Your task to perform on an android device: Open Drawing Pad for Everyone app, Save the current opened file
Image 0: 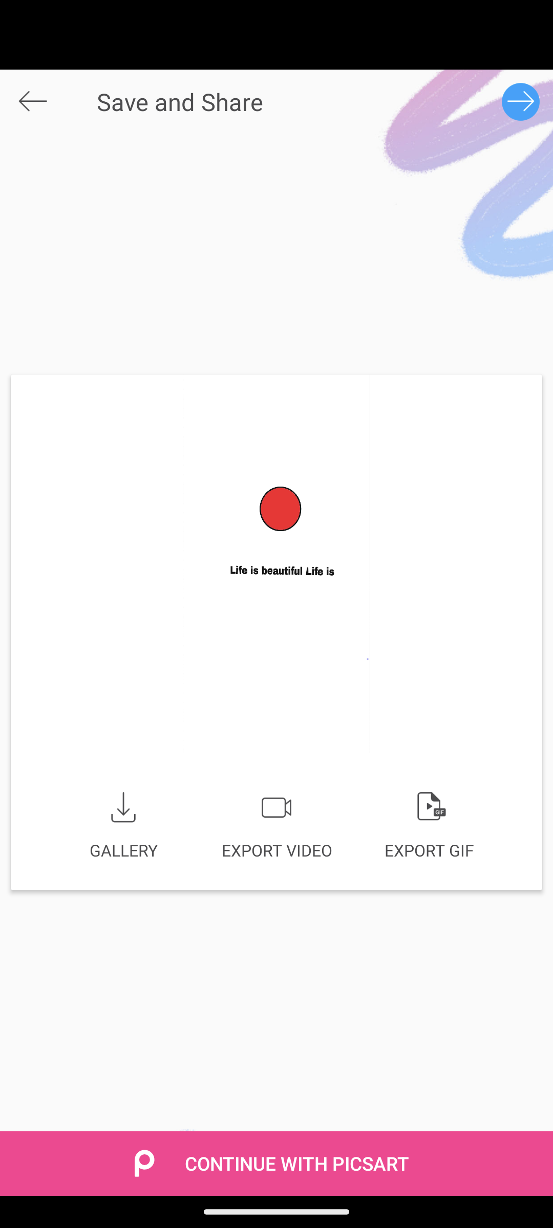
Open Drawing Pad for Everyone app
Step 0: open app "Drawing Pad for Everyone"
Image 1: 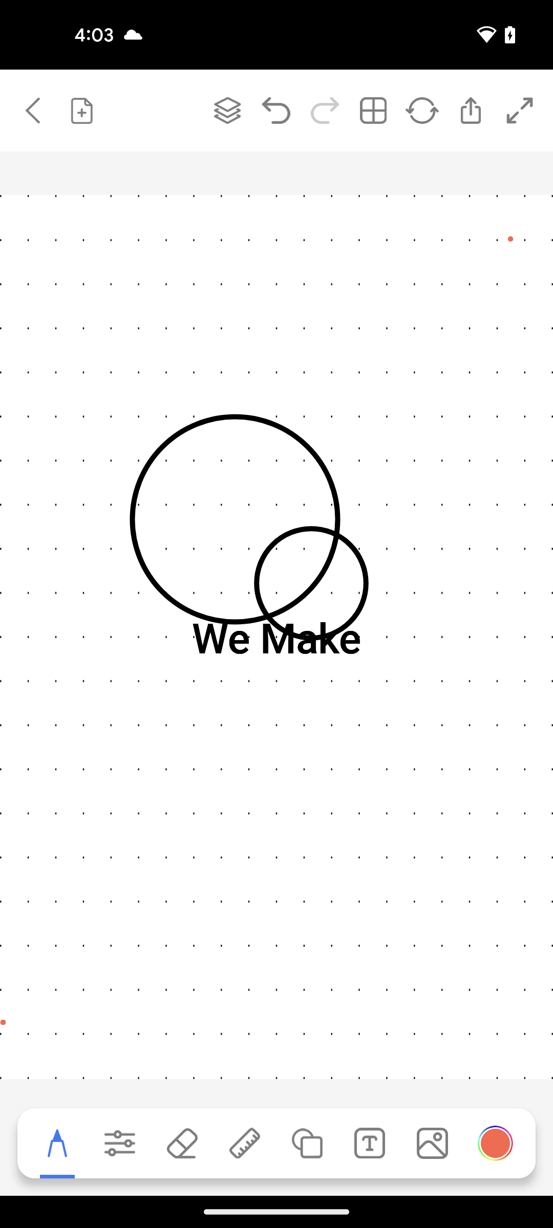
Click on the Save icon at the top of the screen
Step 1: click (470, 111)